Your task to perform on an android device: Open the Moovit app
Image 0: 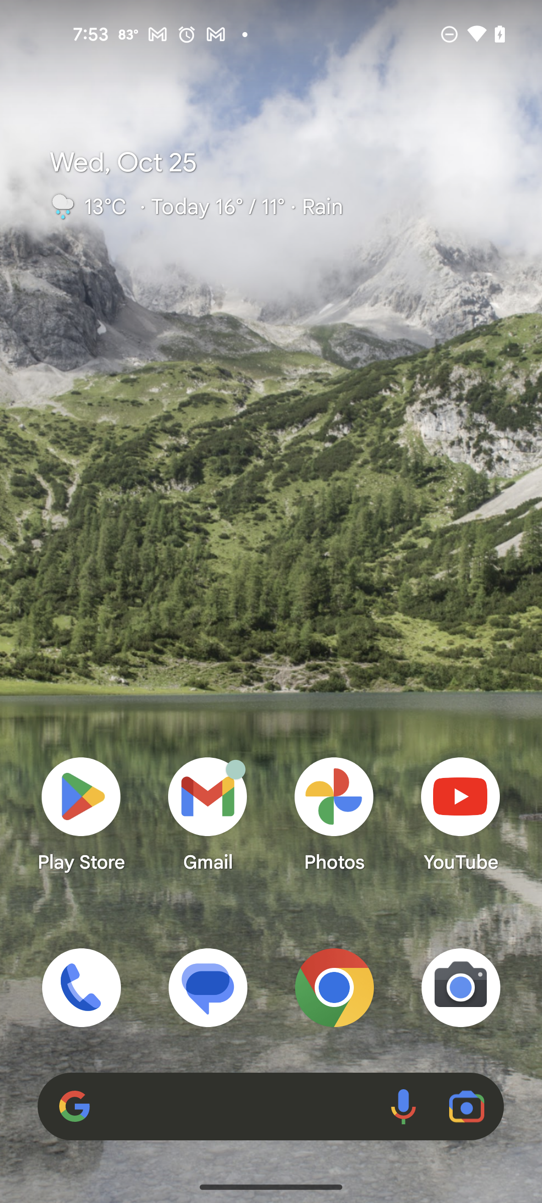
My relatives are living in Claude Lewy. They invited me for an event. Find a bus from My current location in Orléans  to Claude Lewy in the Moovit app.
Step 0: open app "Moovit"
Image 1: 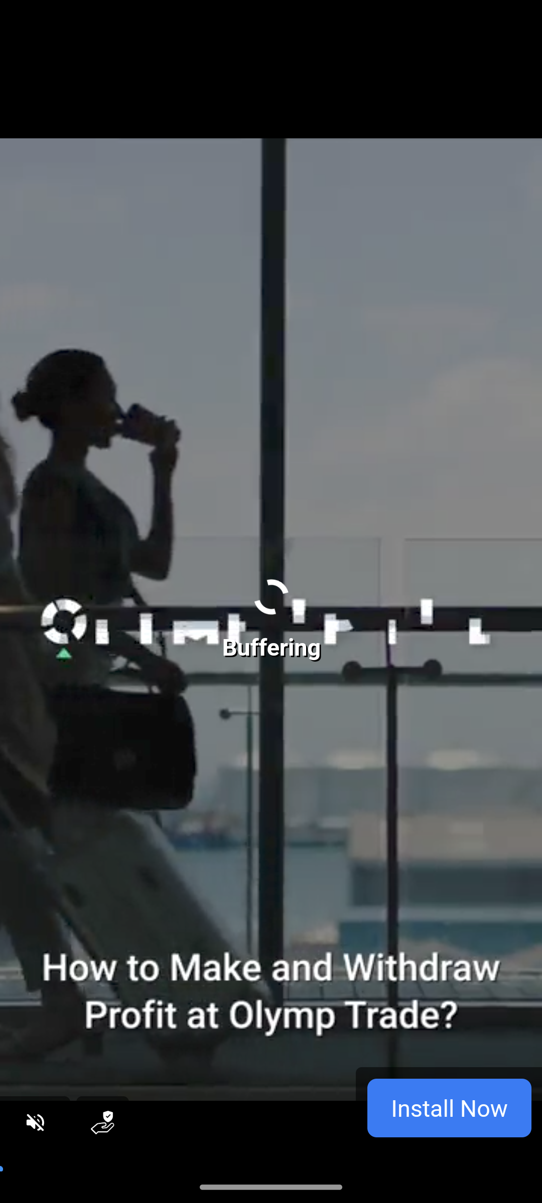
My relatives are living in Claude Lewy. They invited me for an event. Find a bus from My current location in Orléans  to Claude Lewy in the Moovit app.
Step 1: wait
Image 2: 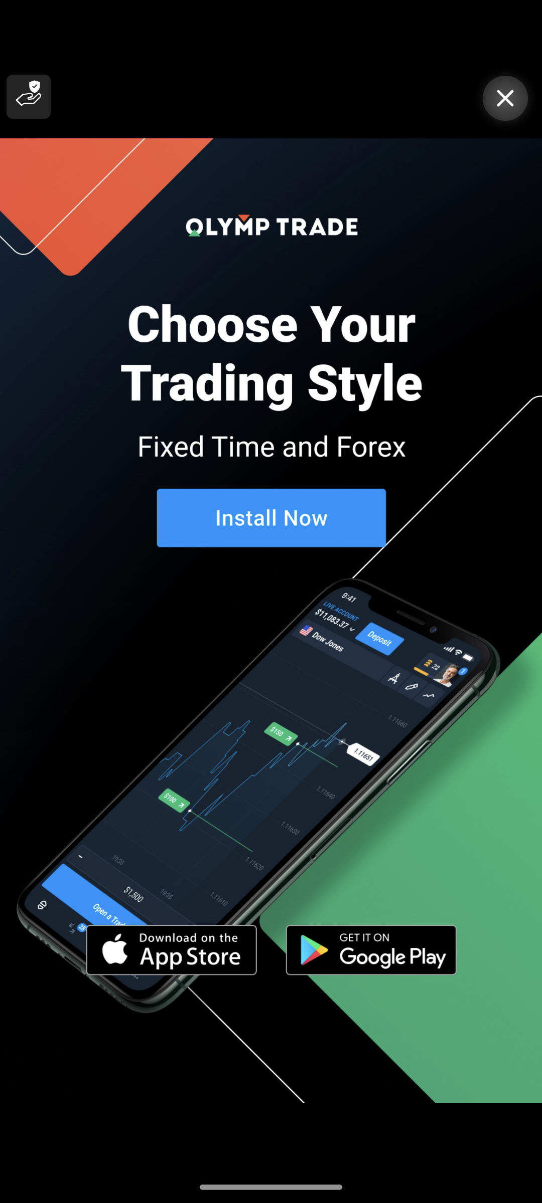
Click on the close icon at the top right of the screen
Step 2: click (505, 98)
Image 3: 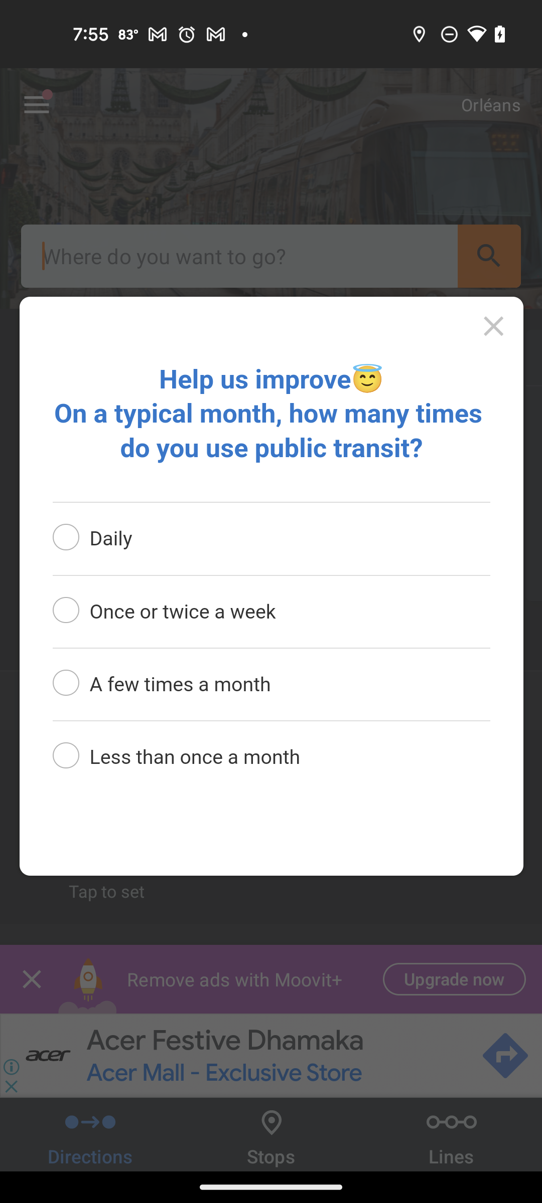
In the pop-up window on the screen, click the close icon in the top right corner.
Step 3: click (493, 326)
Image 4: 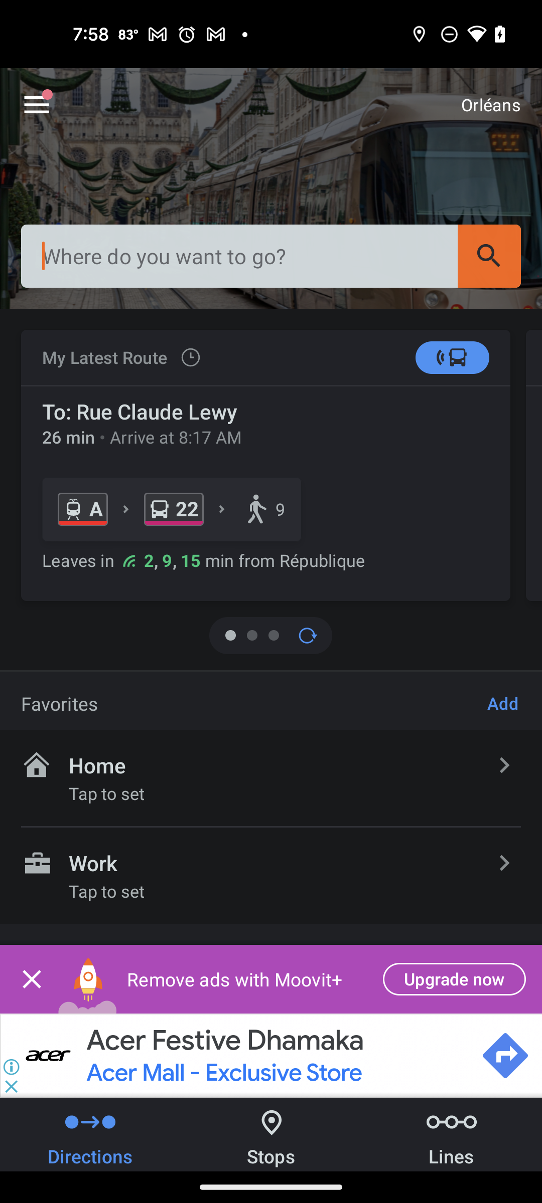
Click on the search bar  at the top of the screen
Step 4: click (239, 256)
Image 5: 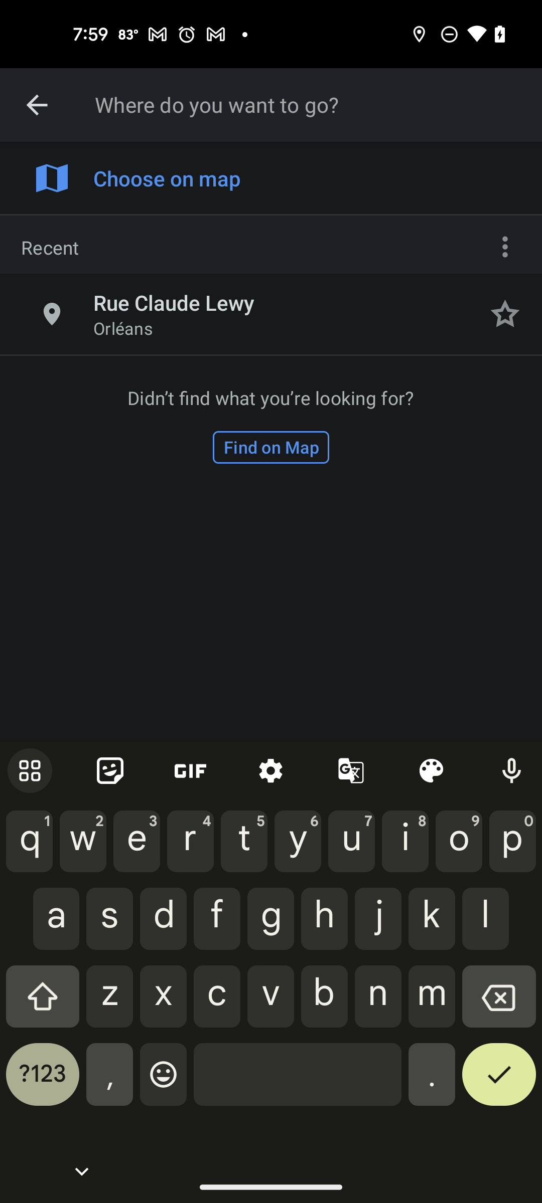
Type Claude Lewy
Step 5: type "Claude Lewy"
Image 6: 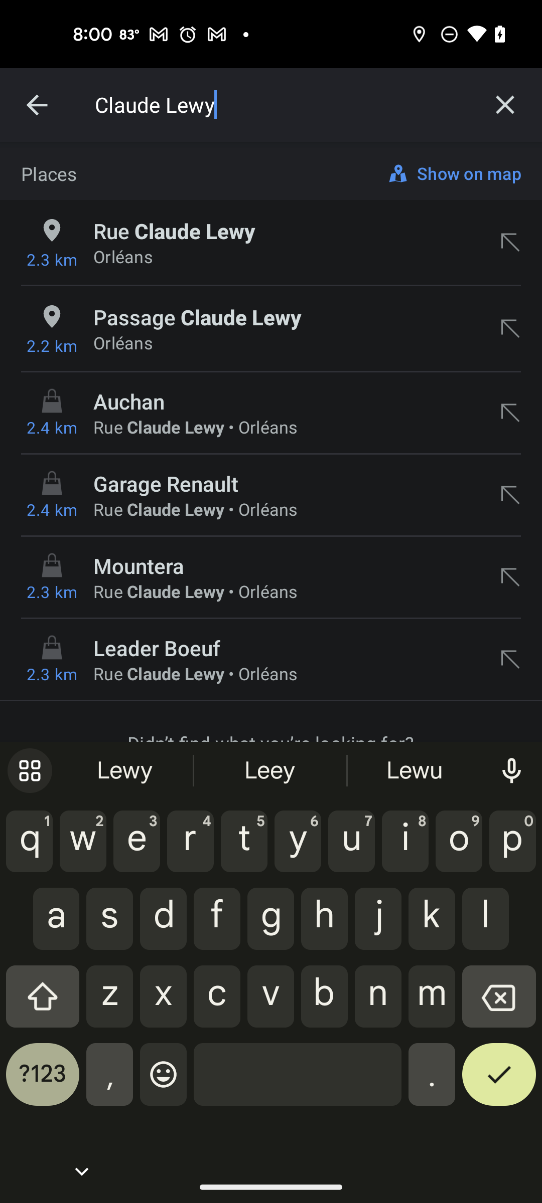
Click on the first suggested search result.
Step 6: click (286, 231)
Image 7: 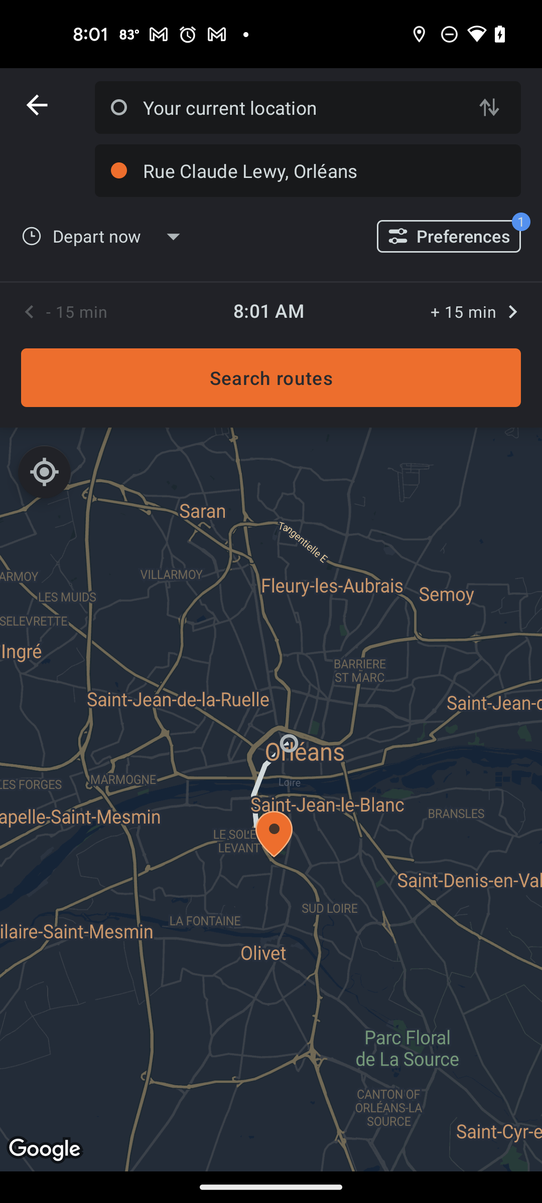
Click on the Search routes button
Step 7: click (271, 377)